Your task to perform on an android device: I want to save the current recording in the smart voice Recorder app   
Image 0: 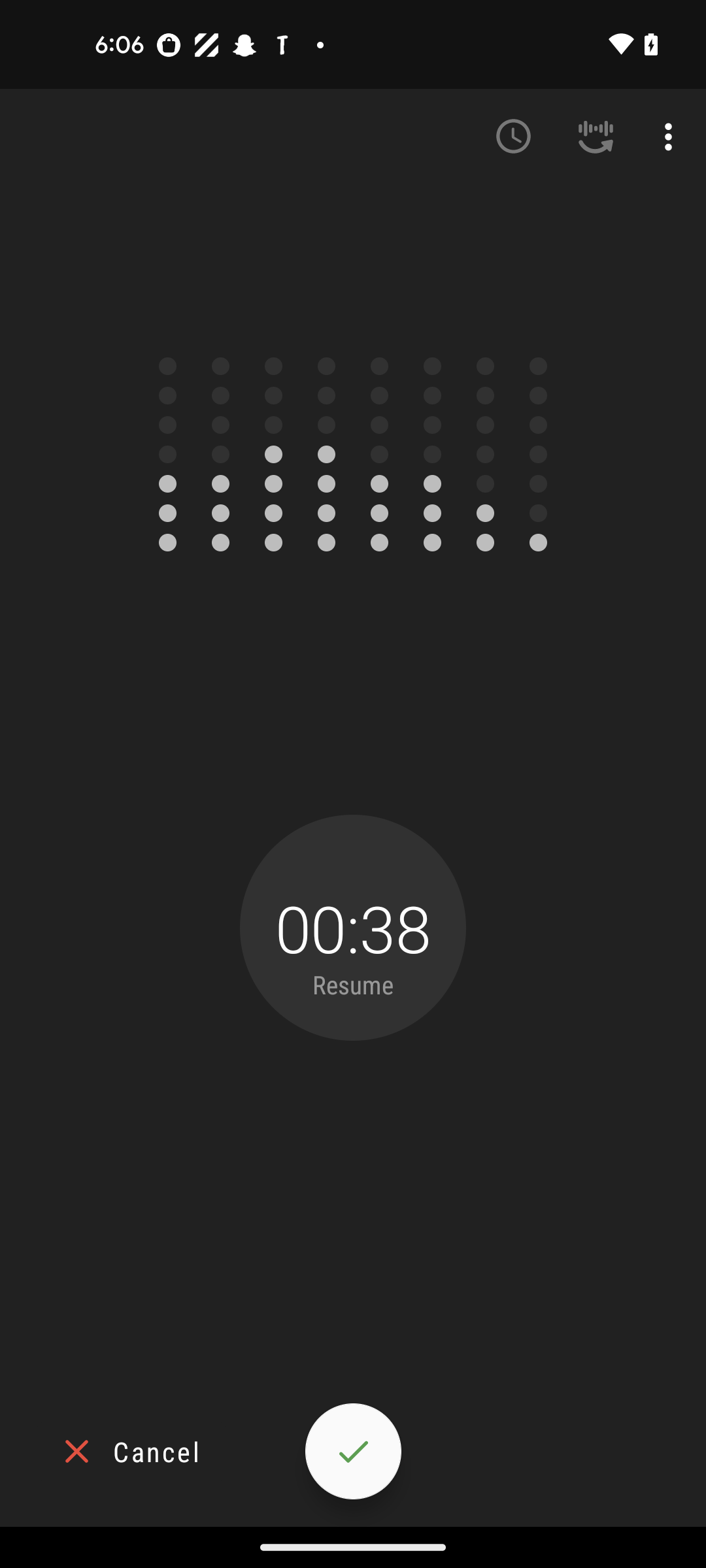
Click on the Tick icon at the bottom of the screen 
Step 0: click (353, 1451)